Your task to perform on an android device: Finish the lesson of the German Language for me on the DuoCards app.
Image 0: 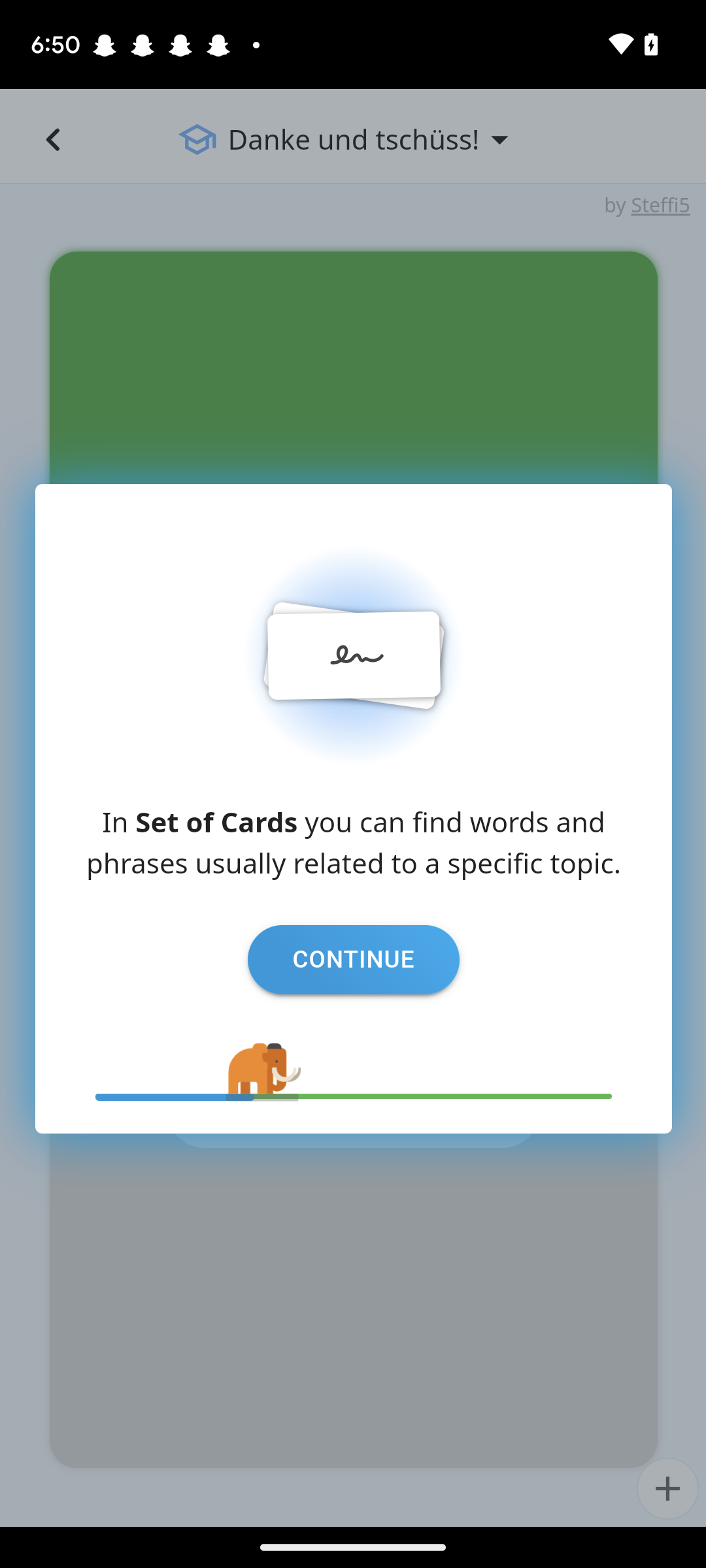
Click on the Tab Continue.
Step 0: click (353, 958)
Image 1: 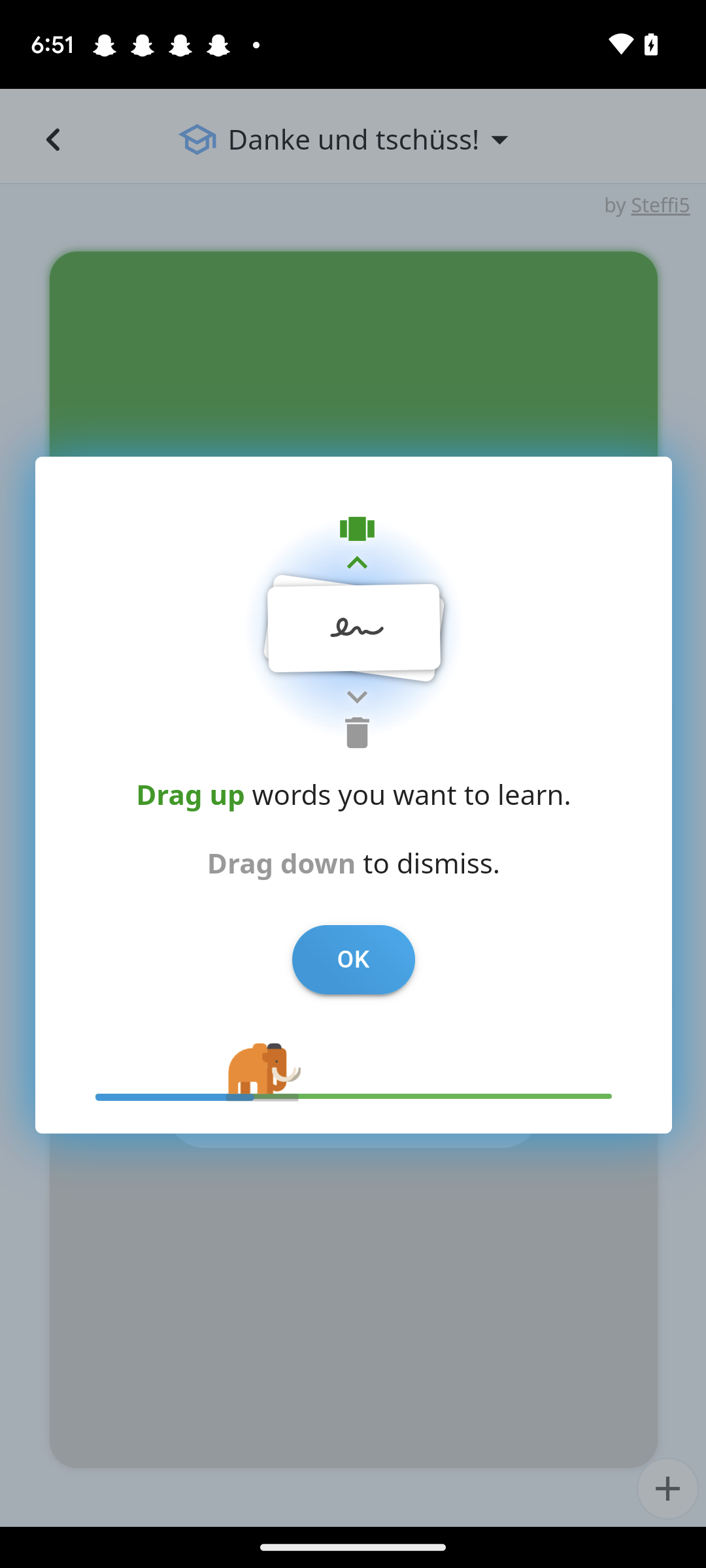
Click on OK
Step 1: click (353, 958)
Image 3: 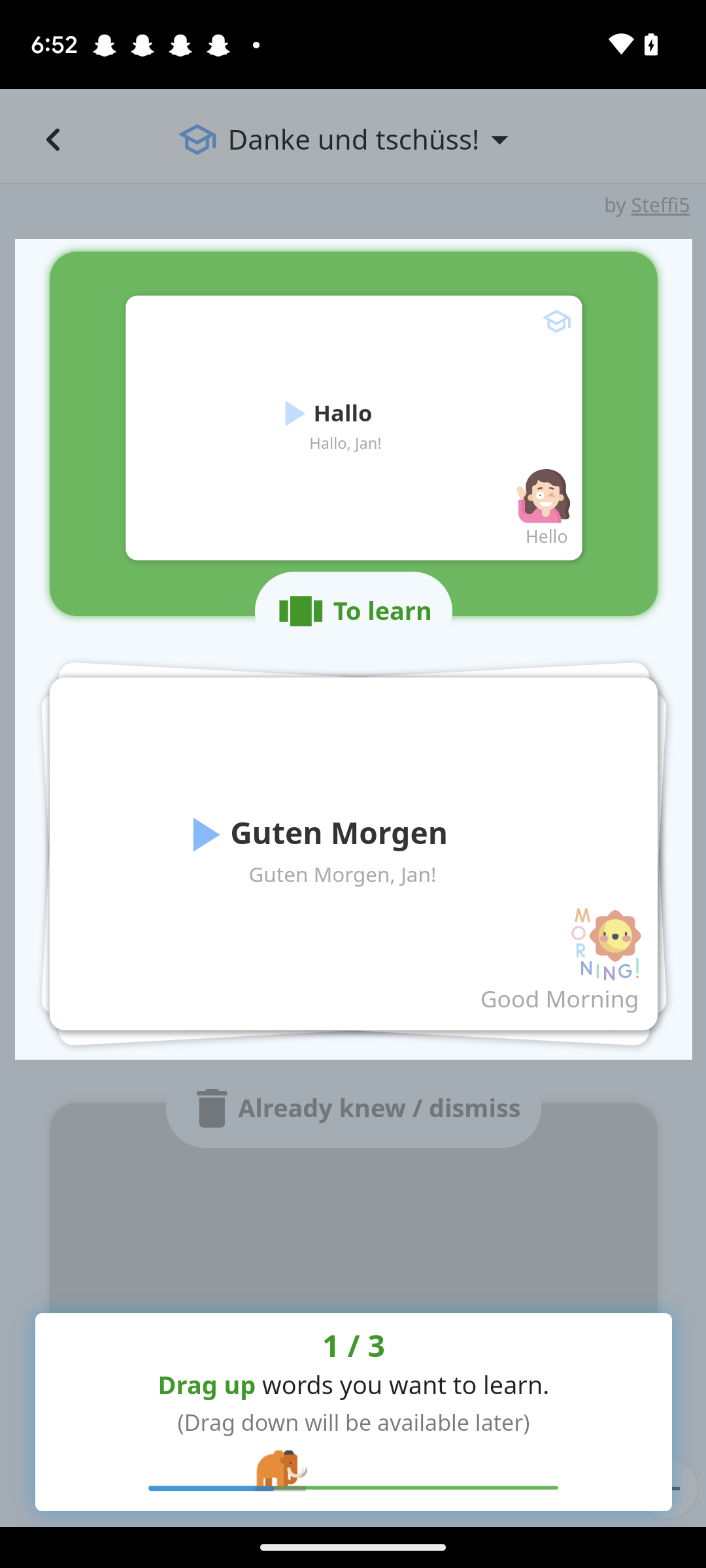
Click on Ok
Step 3: wait
Image 4: 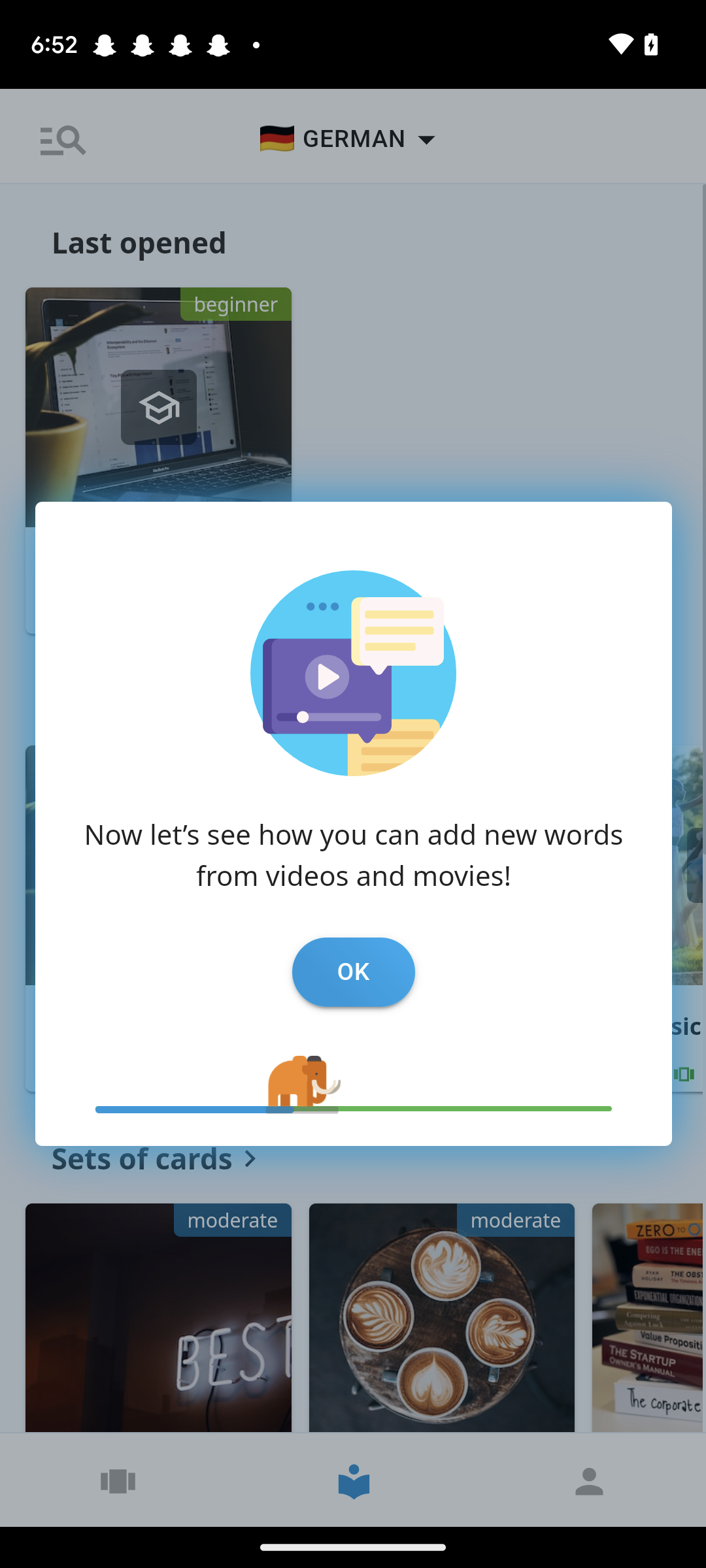
Click on Ok
Step 4: wait
Image 5: 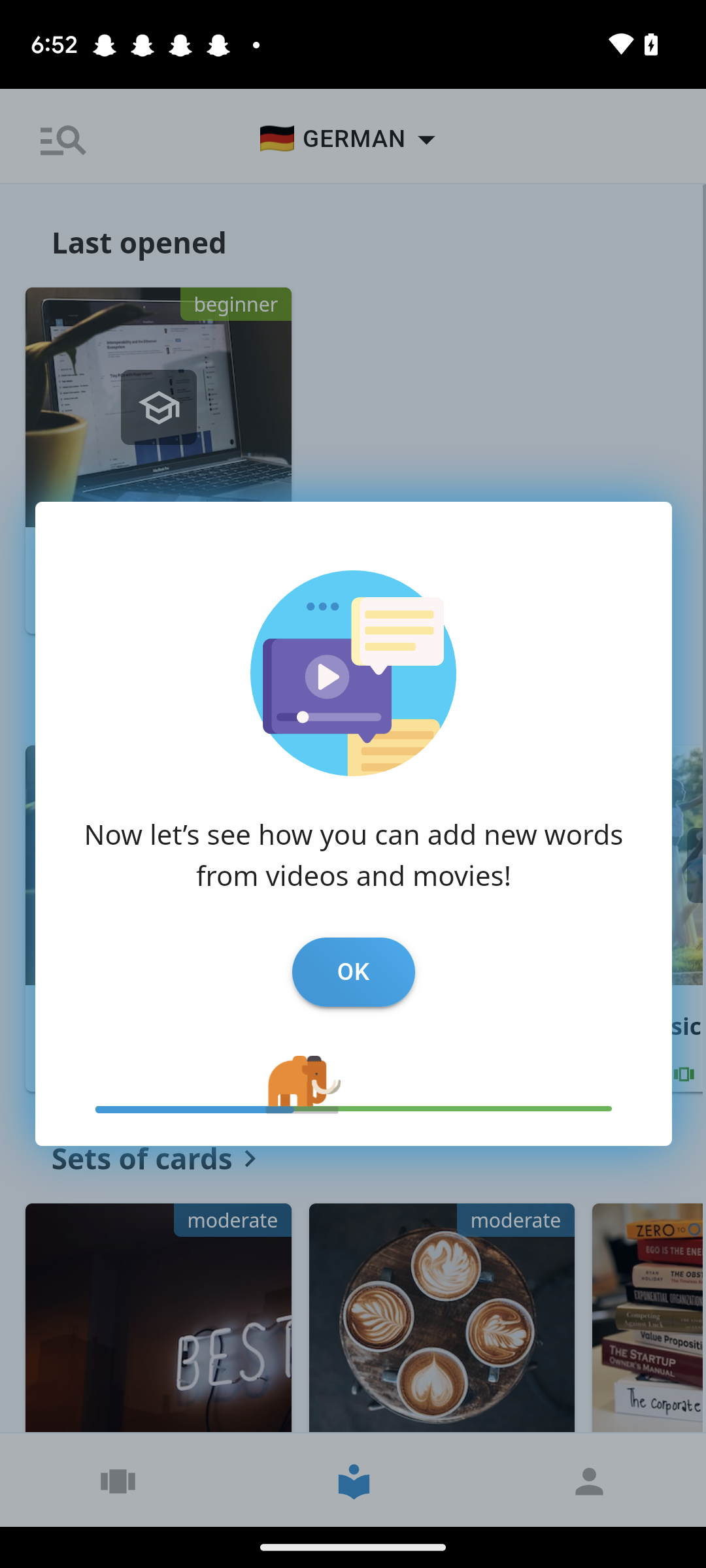
Click on Ok
Step 5: click (353, 972)